Your task to perform on an android device: Add the images of solar panels from my gallery to my slides on the Slides app.
Image 0: 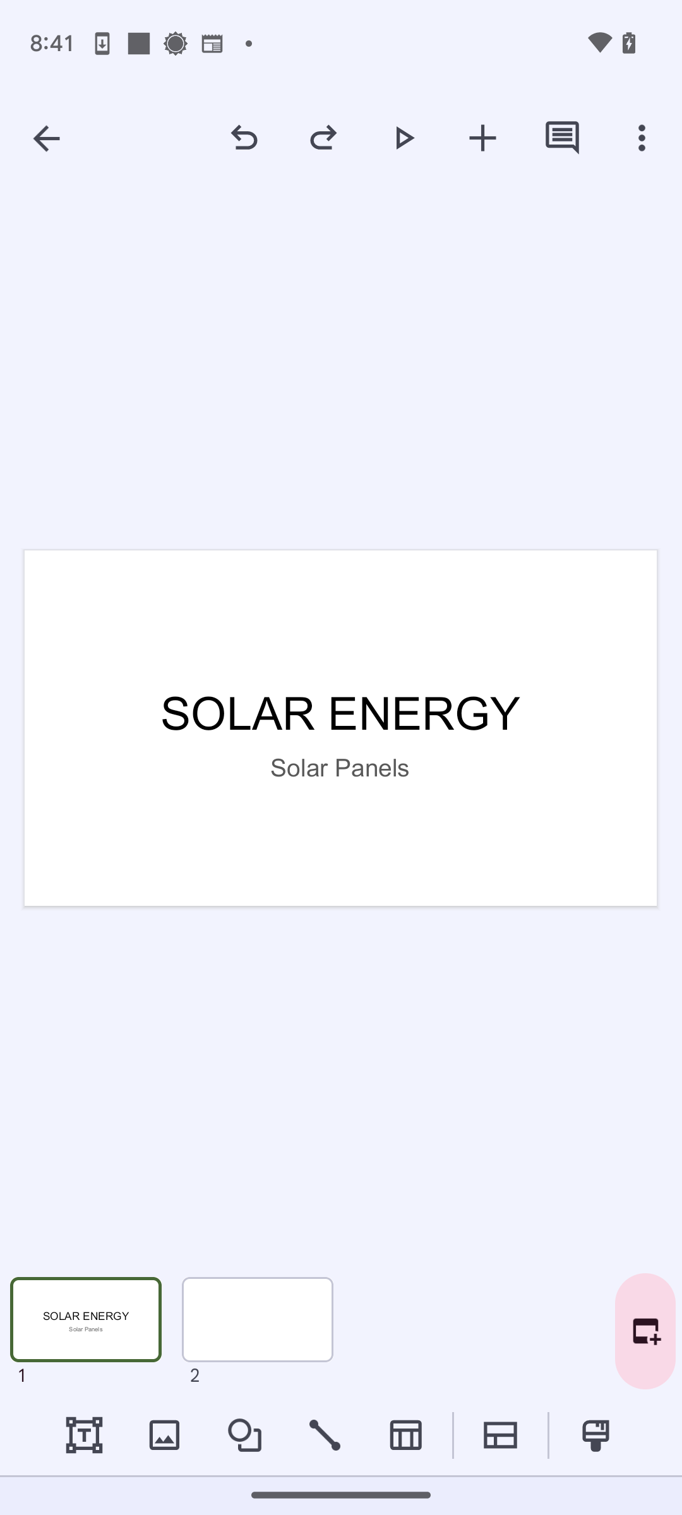
Click on the + icon at the top of the screen.
Step 0: click (482, 138)
Image 1: 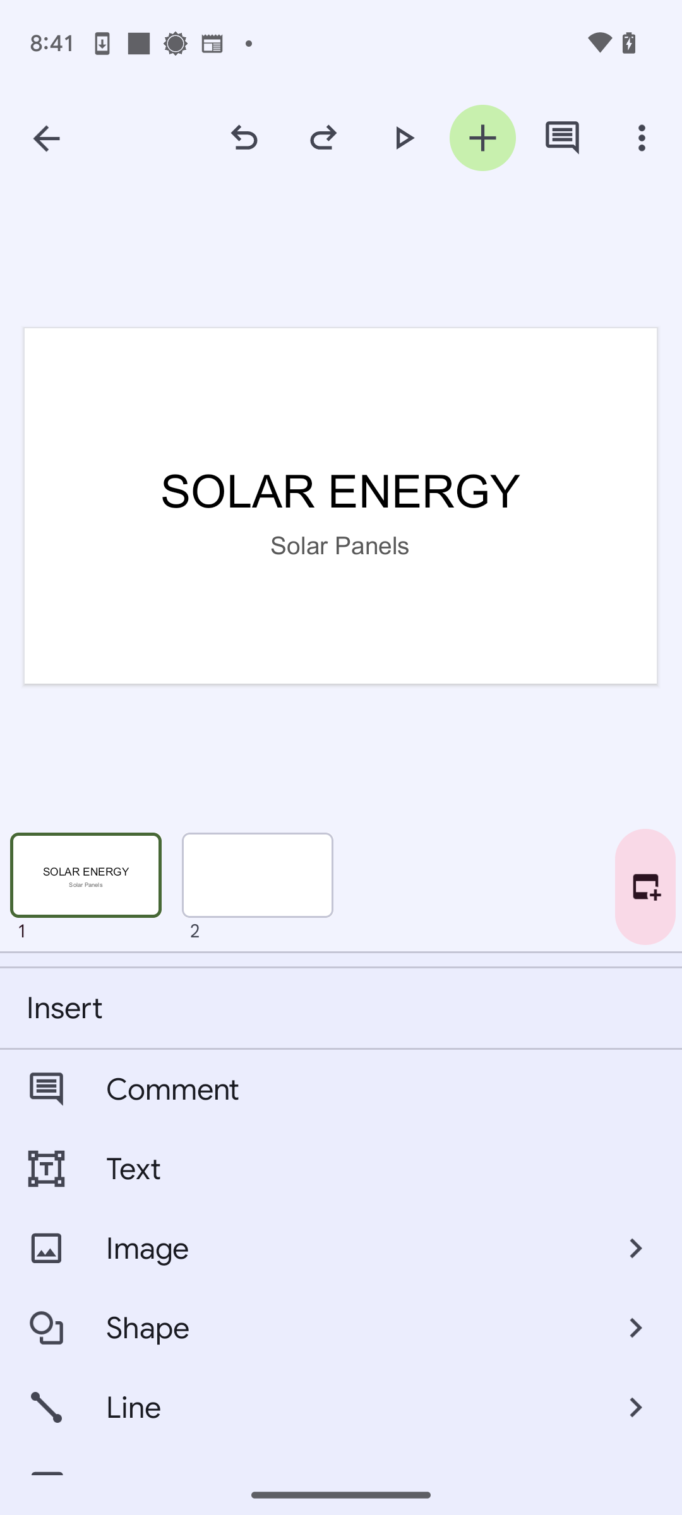
Click on the Image tab.
Step 1: click (347, 1248)
Image 2: 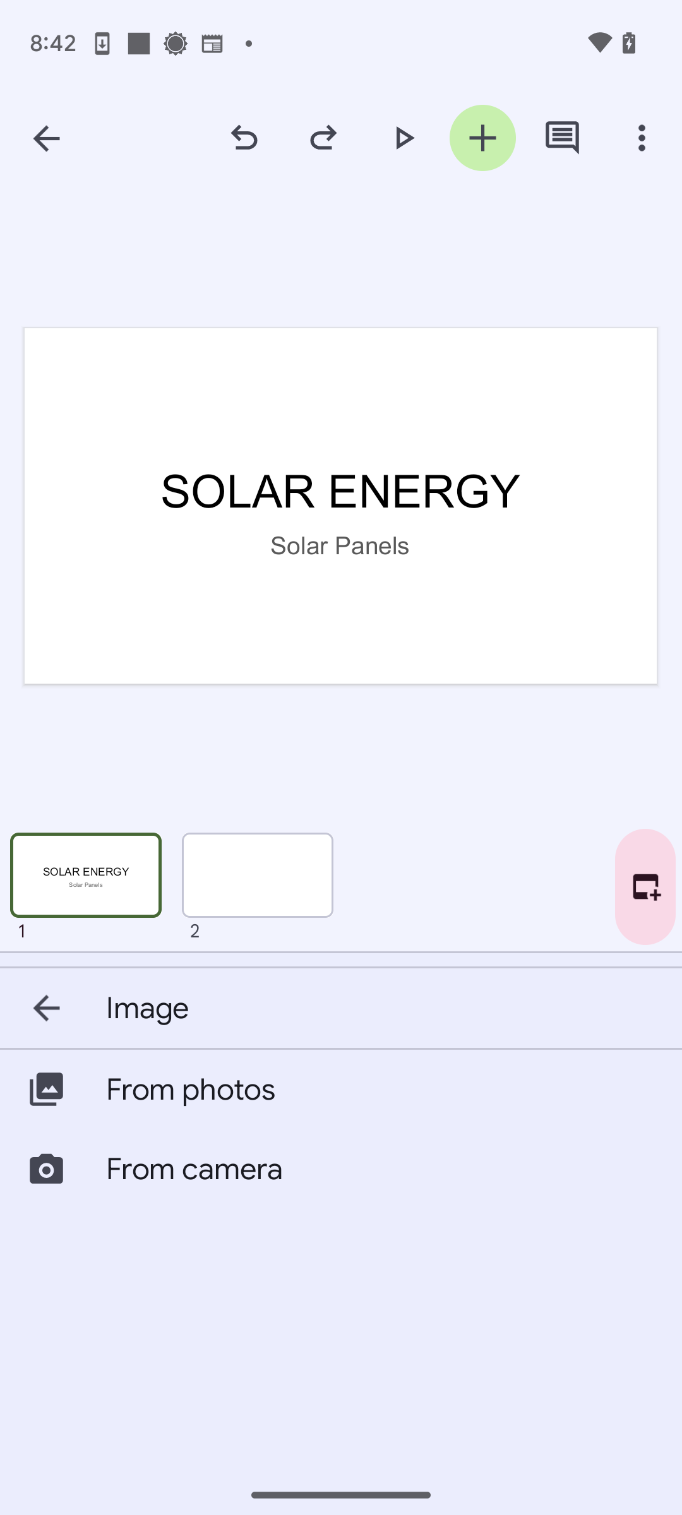
Click on From photos tab.
Step 2: click (381, 1089)
Image 3: 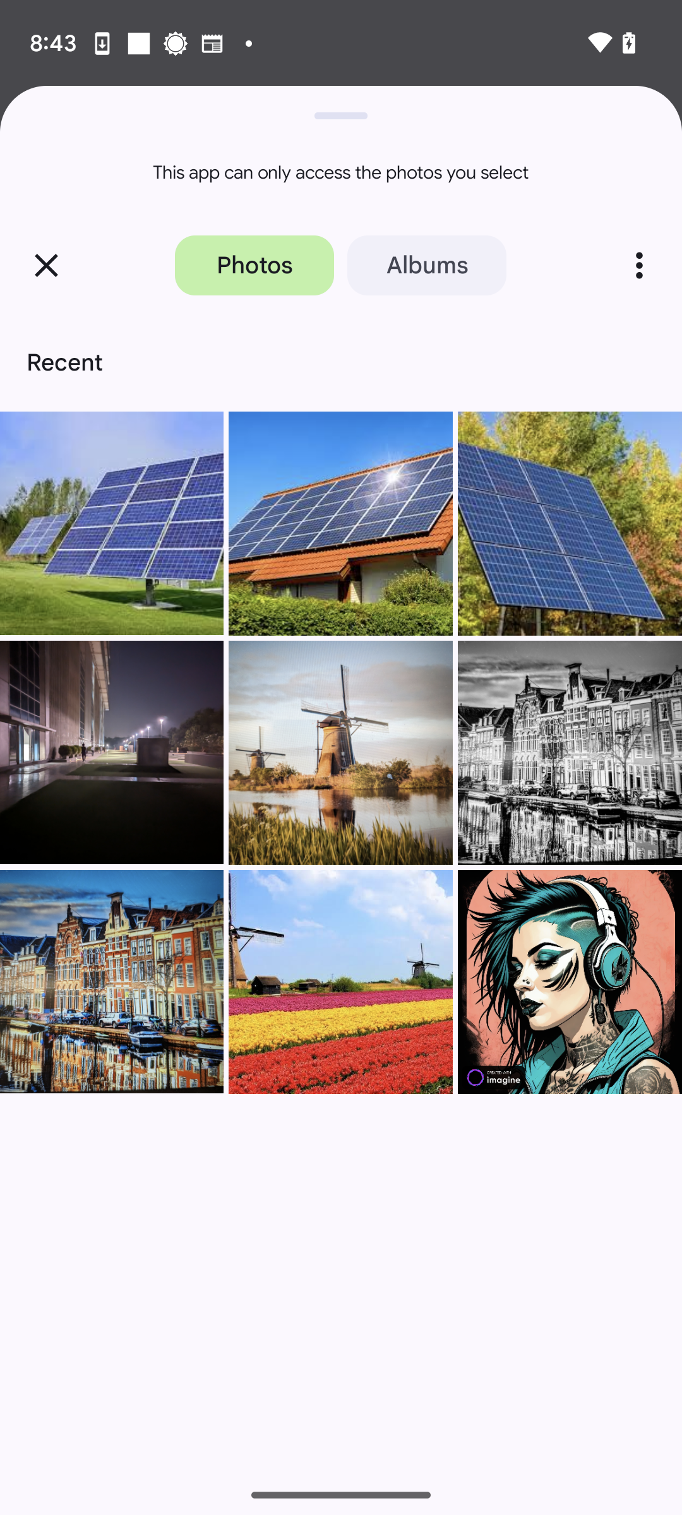
Select the first image.
Step 3: click (111, 523)
Image 4: 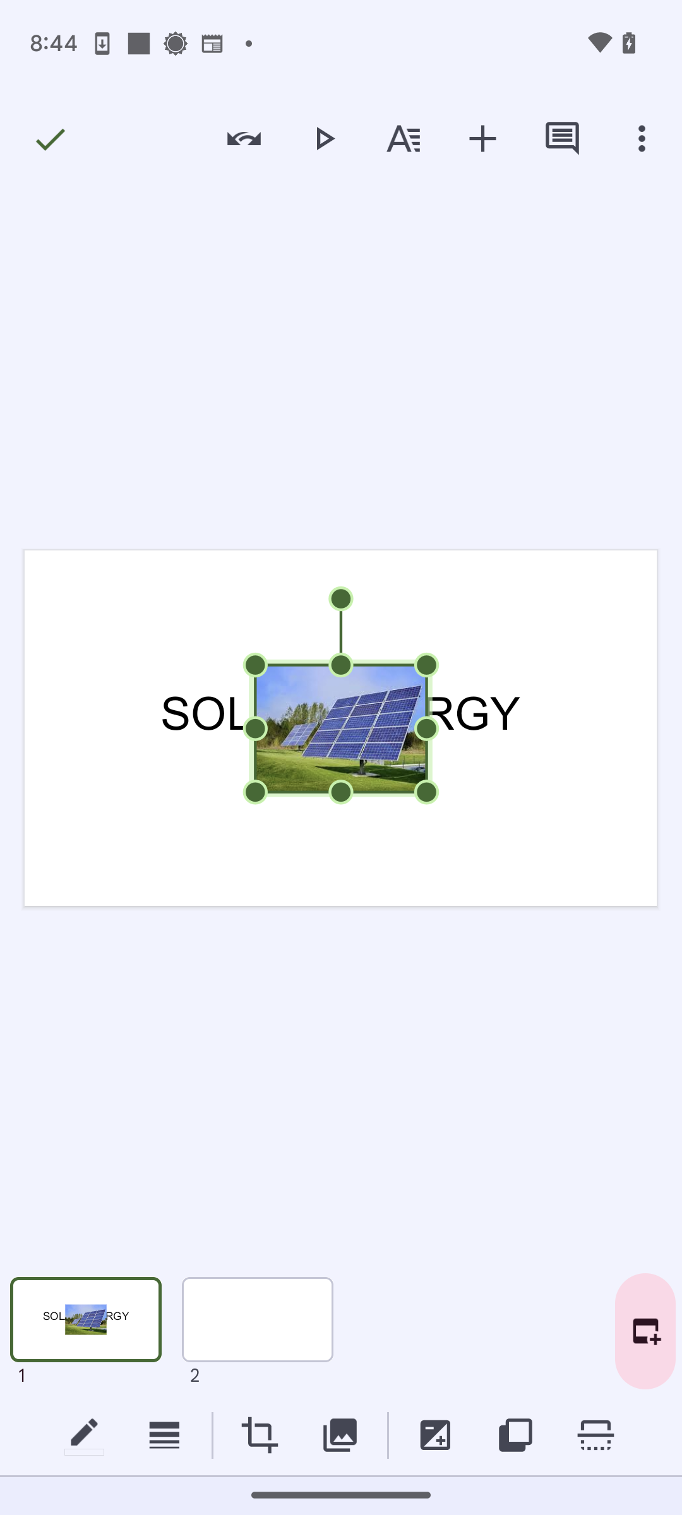
Drag the image to the right bottom corner of the slide.
Step 4: scroll left